Your task to perform on an android device: Upload the actuation_result.txt file to the MEGA app so that I may view it more easily in the future.
Image 0: 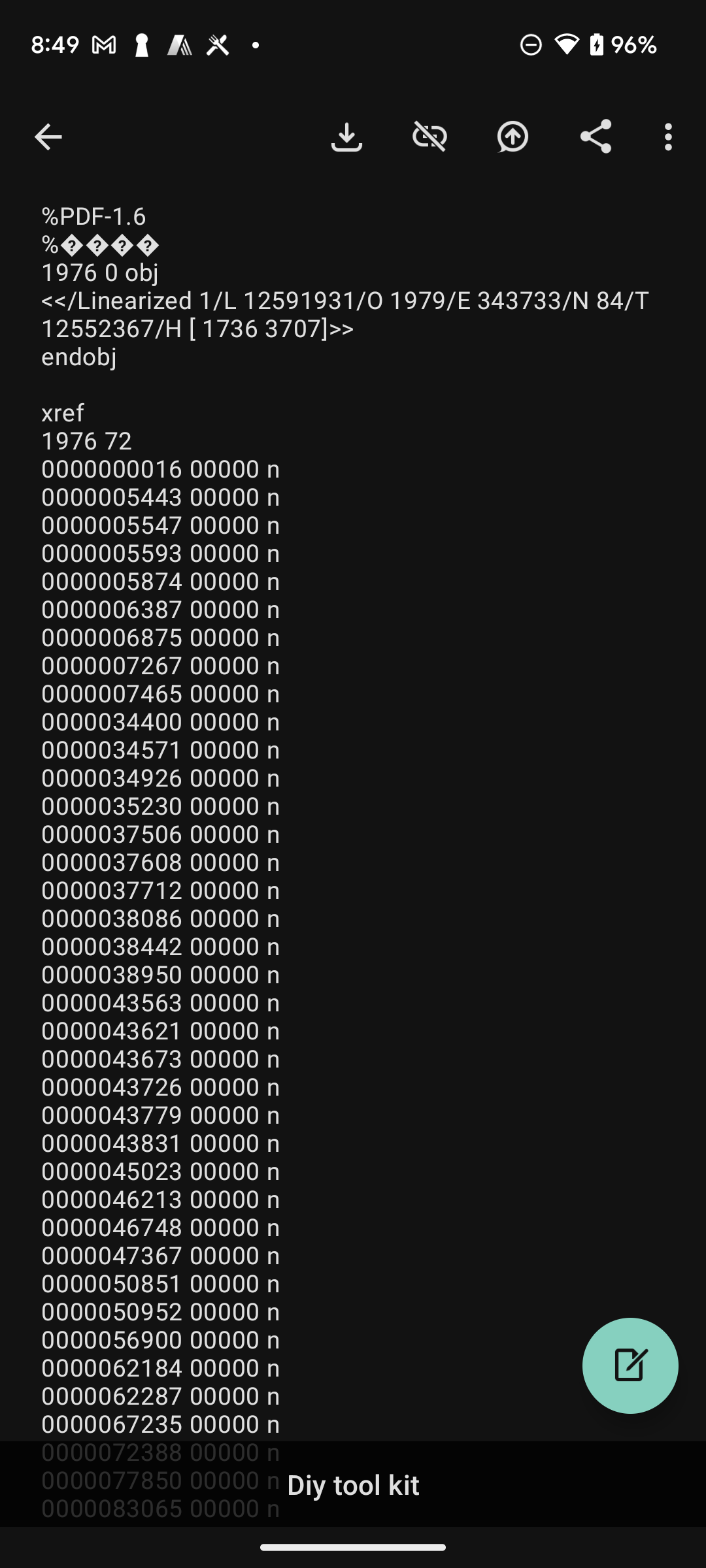
go back to the previous page
Step 0: press back button
Image 2: 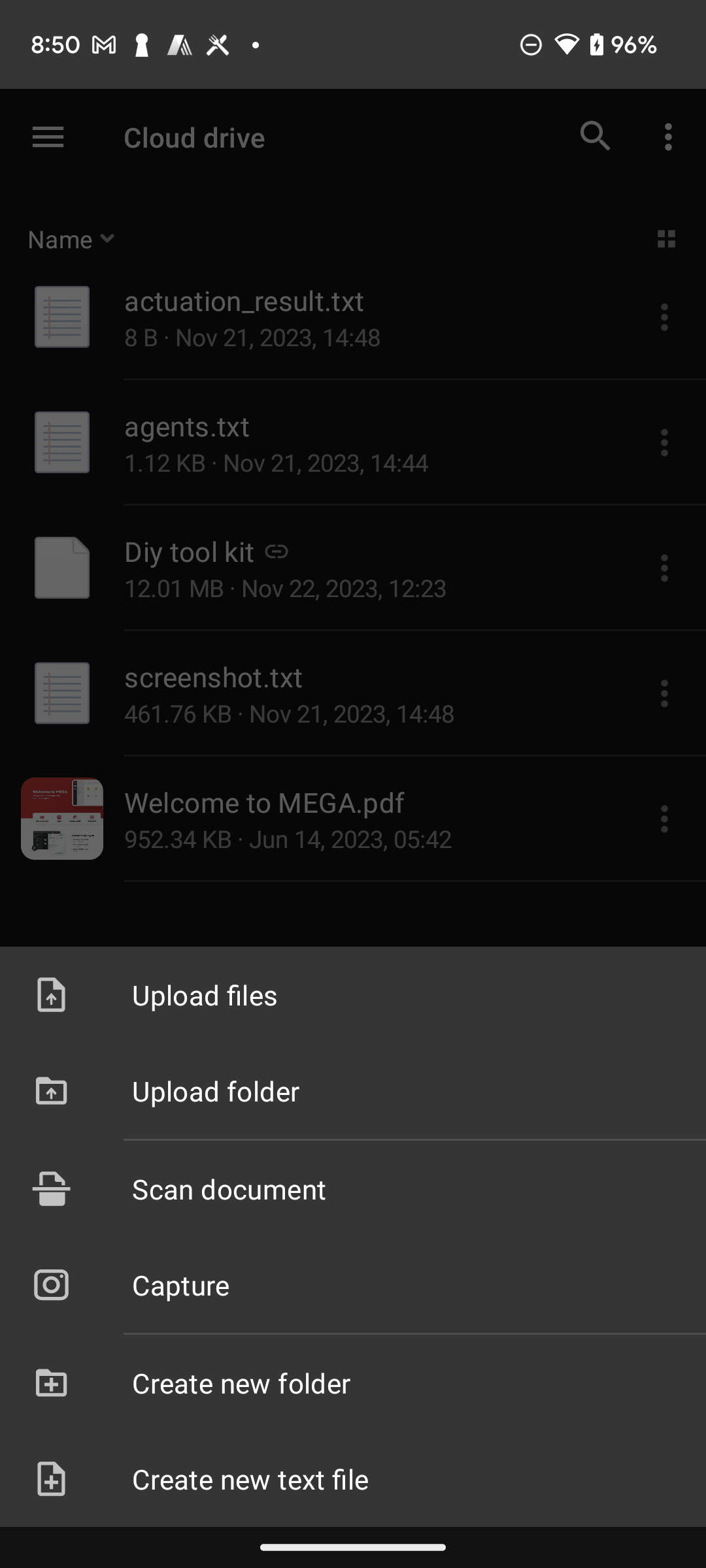
Click on upload files
Step 2: click (353, 994)
Image 3: 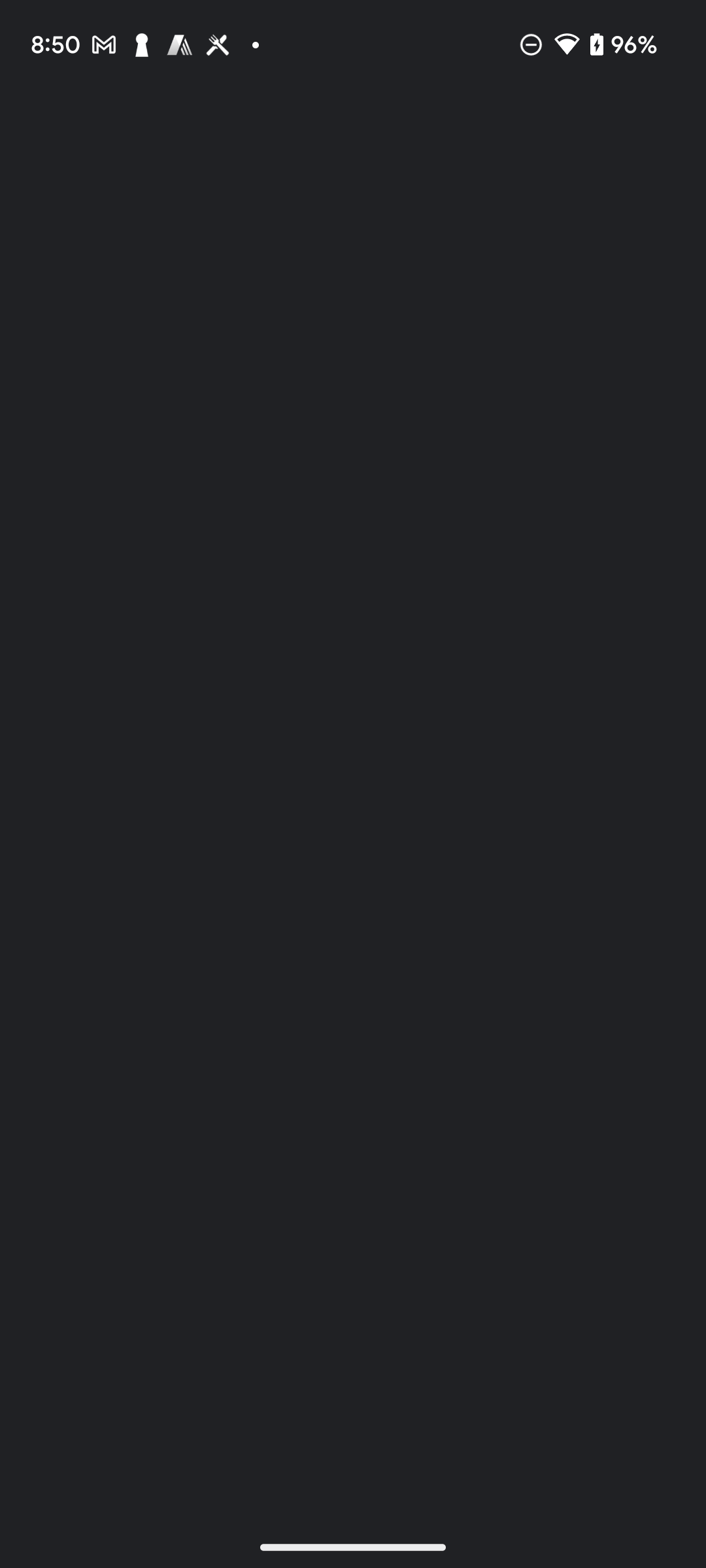
Click on upload files
Step 3: wait
Image 4: 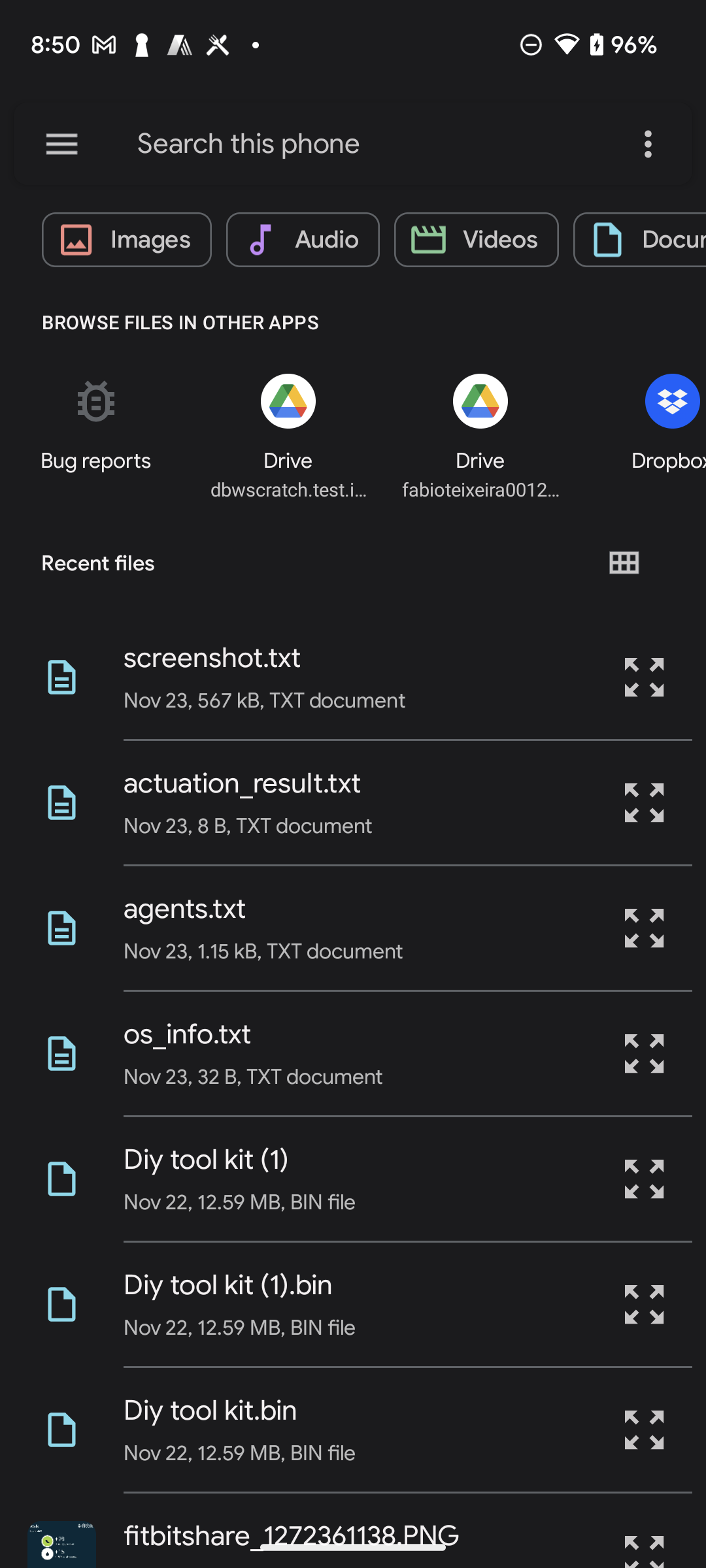
Click on actuation_result.txt file
Step 4: click (242, 783)
Image 5: 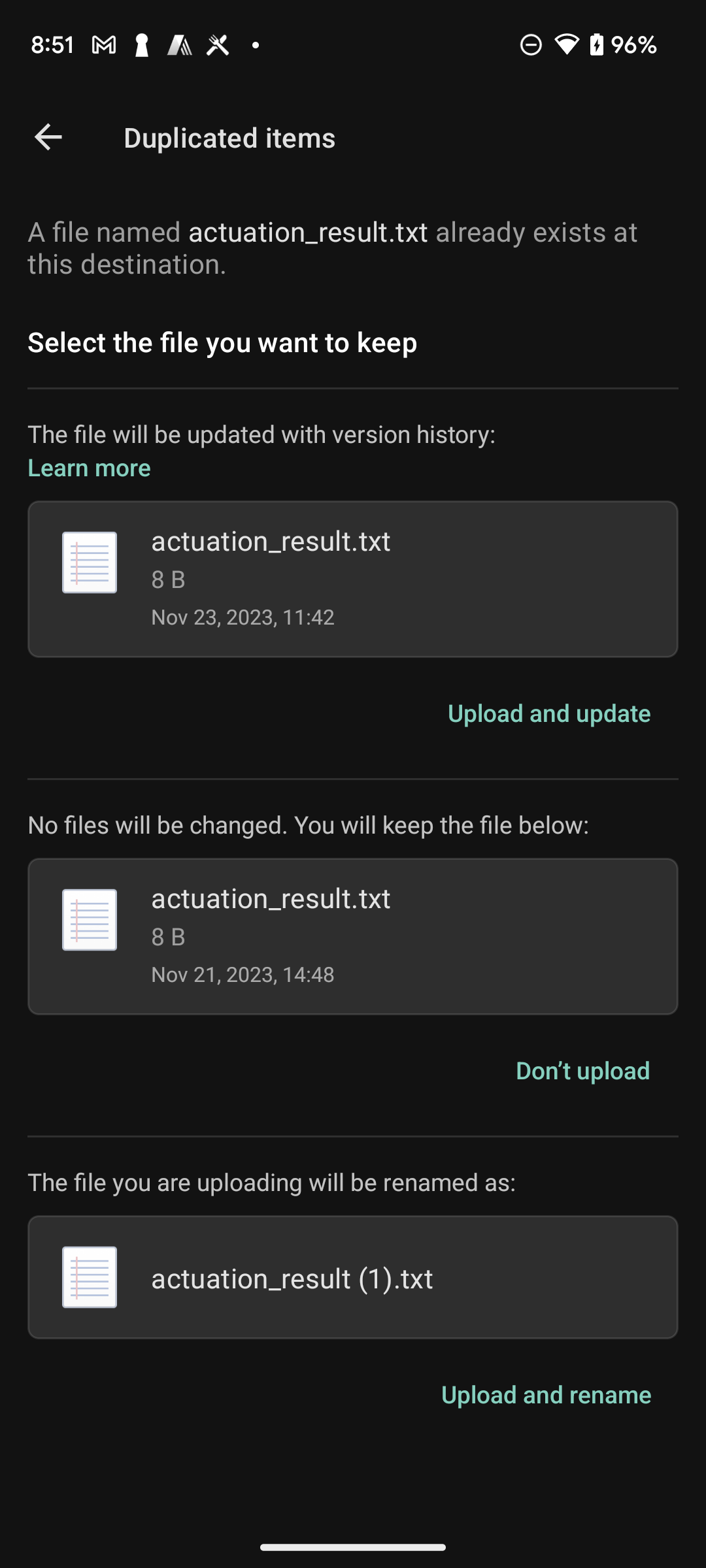
Click on actuation_result.txt file
Step 5: wait